Your task to perform on an android device: I want to continue reading this opened book.
Image 0: 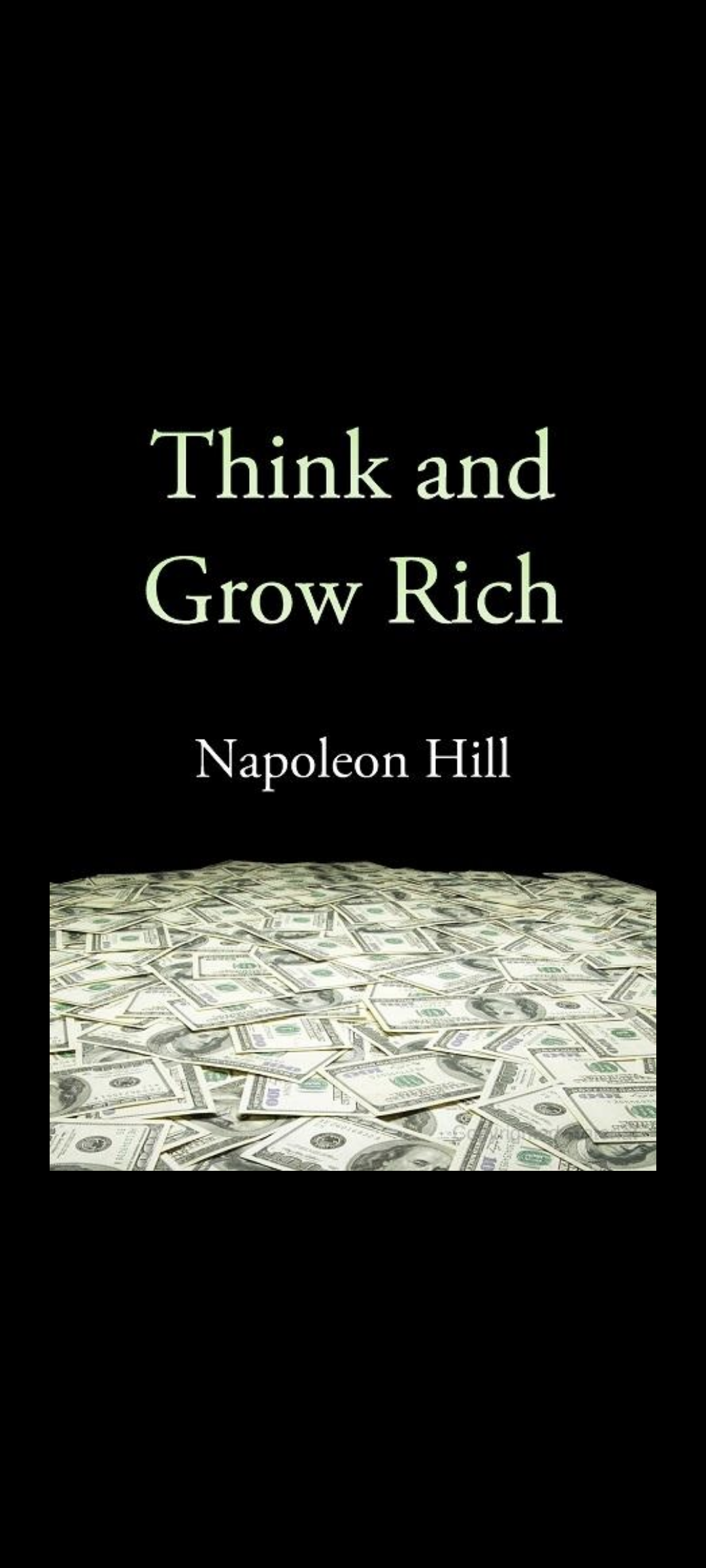
swipe left to go to next page
Step 0: scroll right
Image 1: 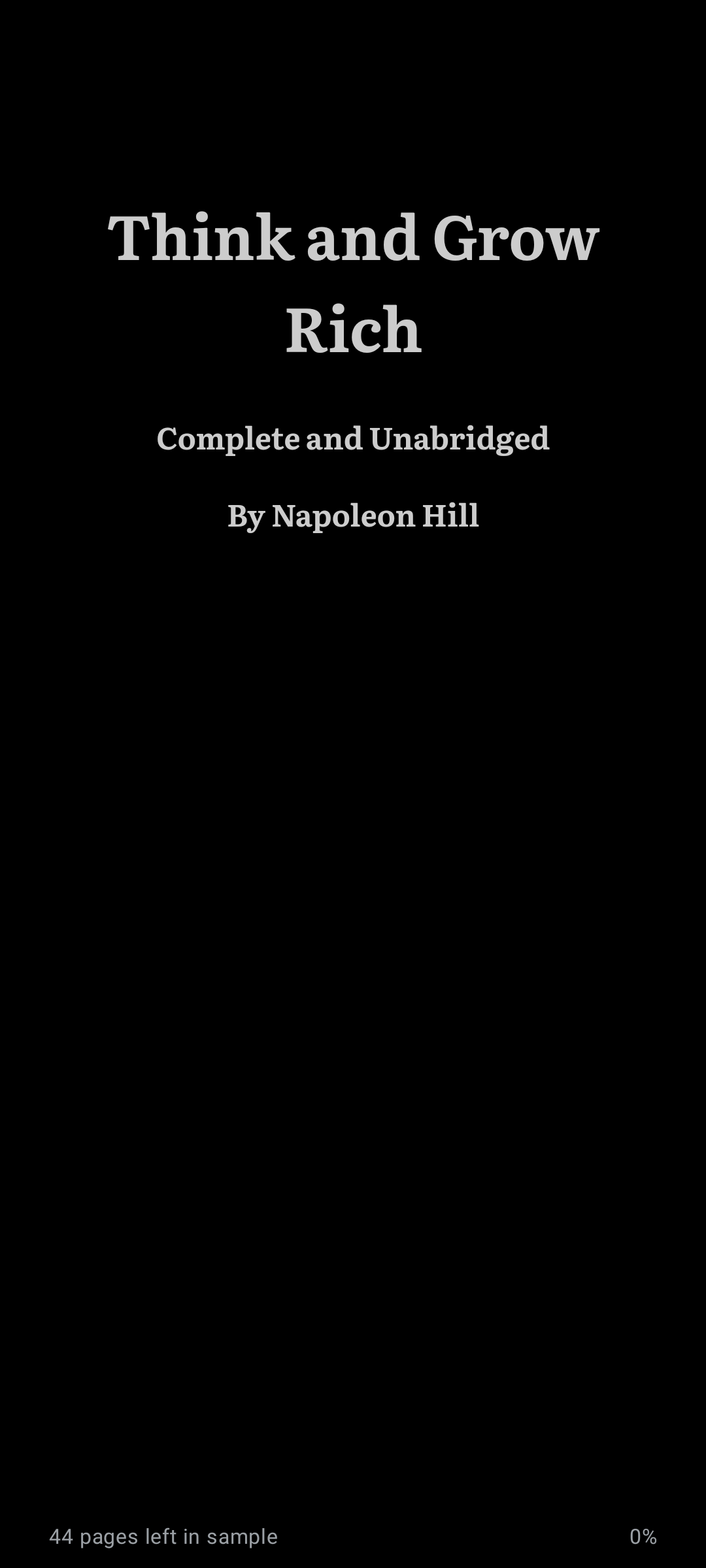
swipe left for the next page
Step 1: scroll right
Image 2: 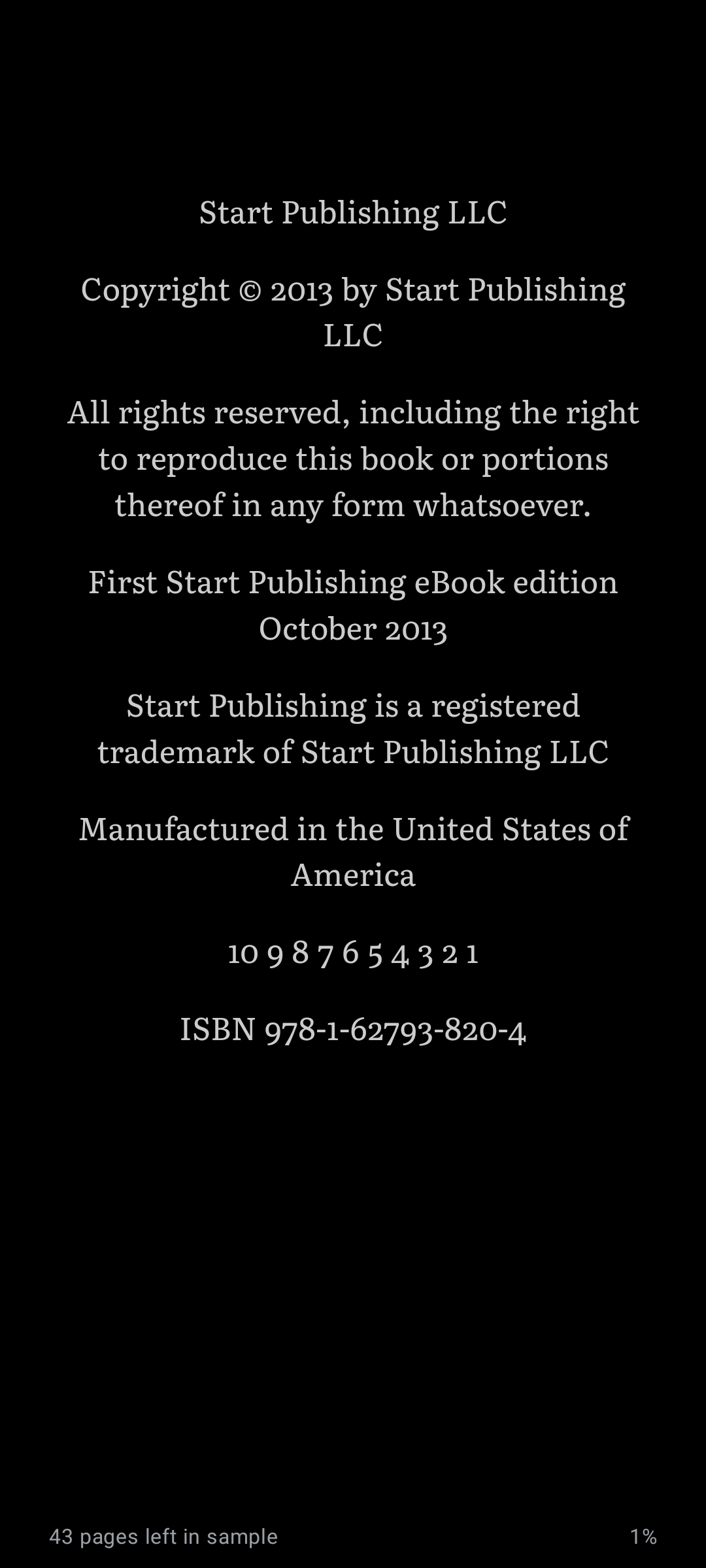
swipe left again
Step 2: scroll right